Your task to perform on an android device: I would want to add a few more characteristics while deciding which drill machine to buy. Look for the Impact Drills under the category filter on the industry buying app.
Image 0: 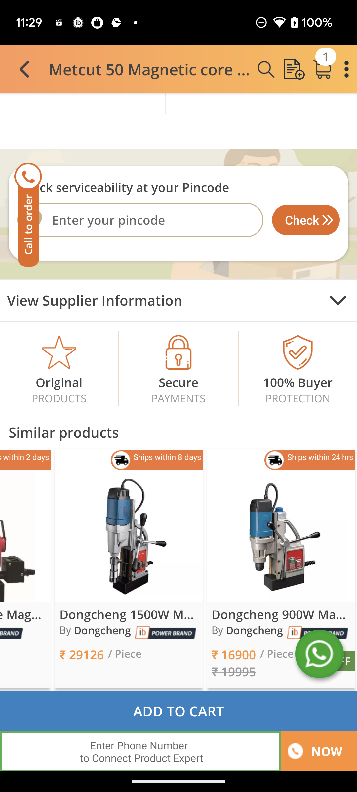
go back to the previous page
Step 0: press back button
Image 1: 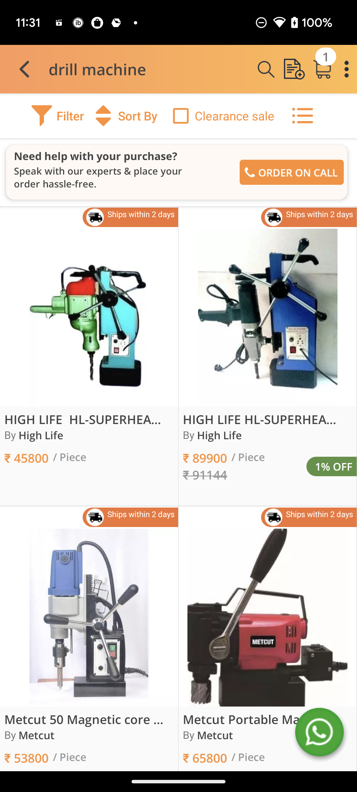
Click on the Filter option at the top left of the screen
Step 1: click (58, 115)
Image 2: 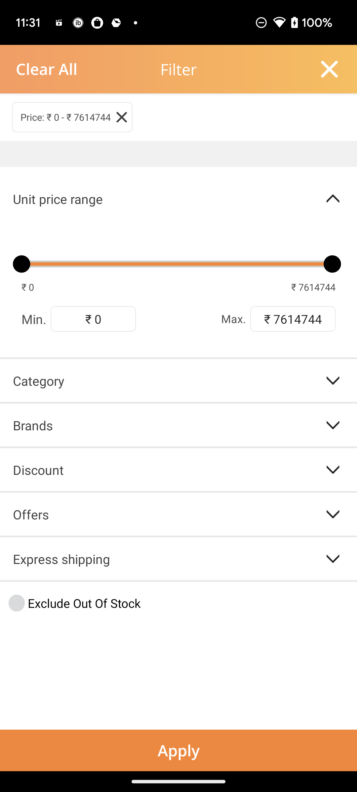
Click on the drop down icon of Category
Step 2: click (331, 379)
Image 4: 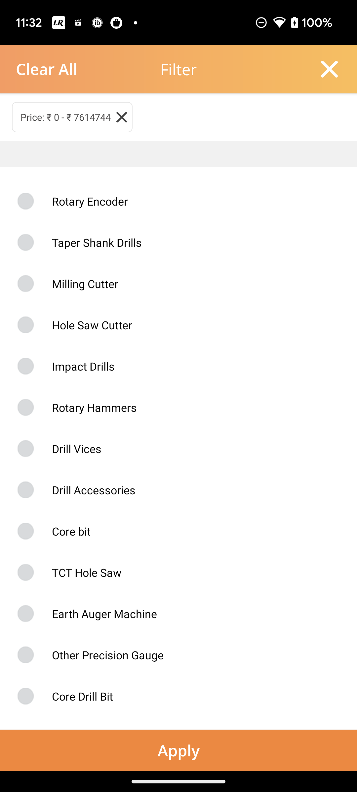
select Impact Drills
Step 4: click (66, 366)
Image 5: 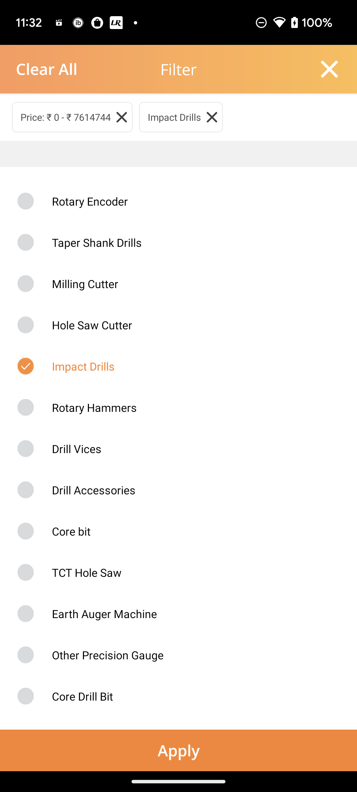
Click on the Apply button at the bottom of the screen
Step 5: click (178, 750)